Your task to perform on an android device: Using the Esty app, add the PRECISION SCREWDRIVER SET to your wishlist.
Image 0: 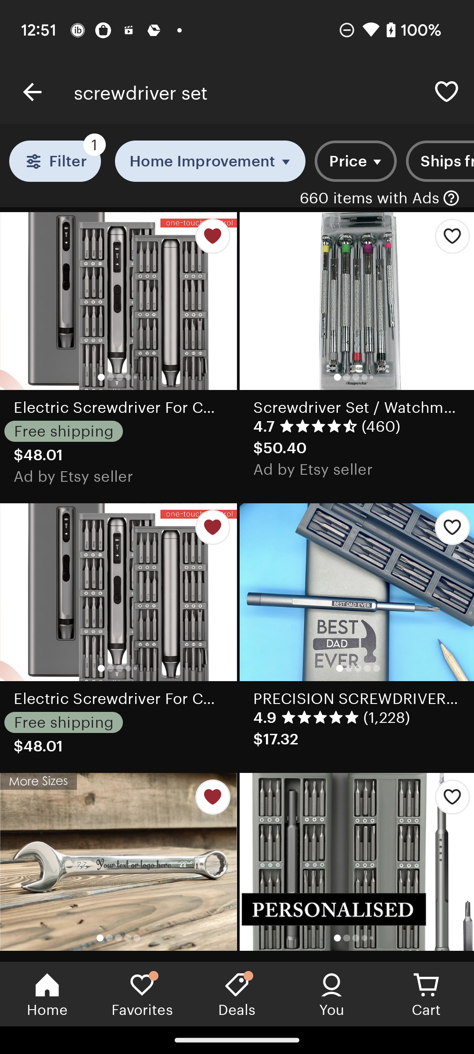
Click on the heart icon of PRECISION SCREWDRIVER SET
Step 0: click (448, 531)
Image 1: 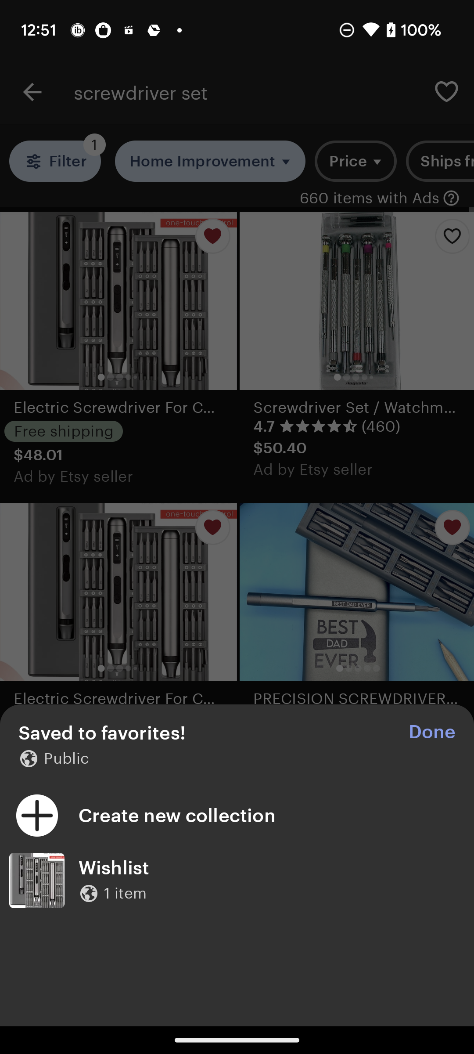
Click on wishlist
Step 1: click (253, 893)